Your task to perform on an android device: I want to see the current time in Vancouver where my friend Louis lives and my own time zone of Gouda, Netherlands time zone, to see the difference on the Easy Timezones app.
Image 0: 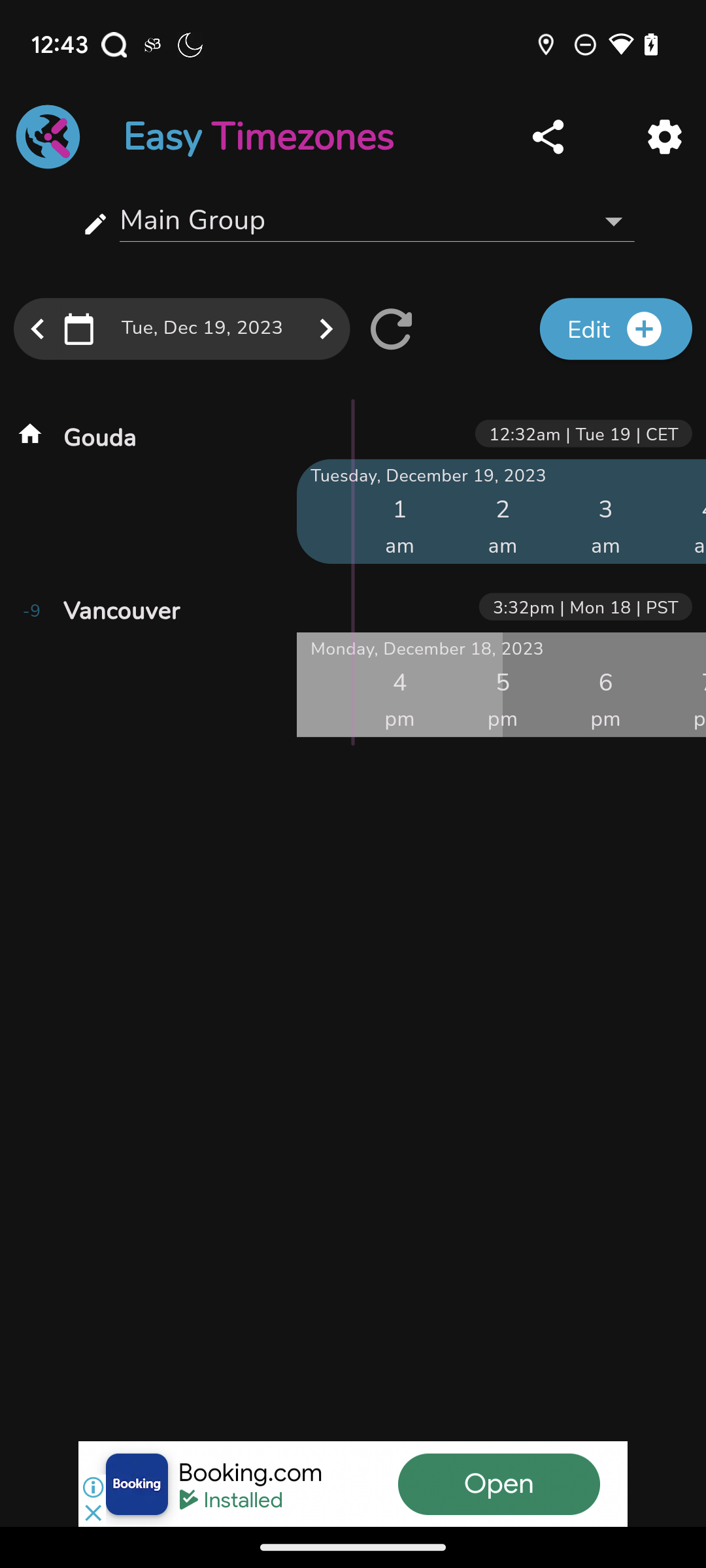
Click on the refresh button icon.
Step 0: click (391, 329)